Your task to perform on an android device: View all contacts in the phonebook app.
Image 0: 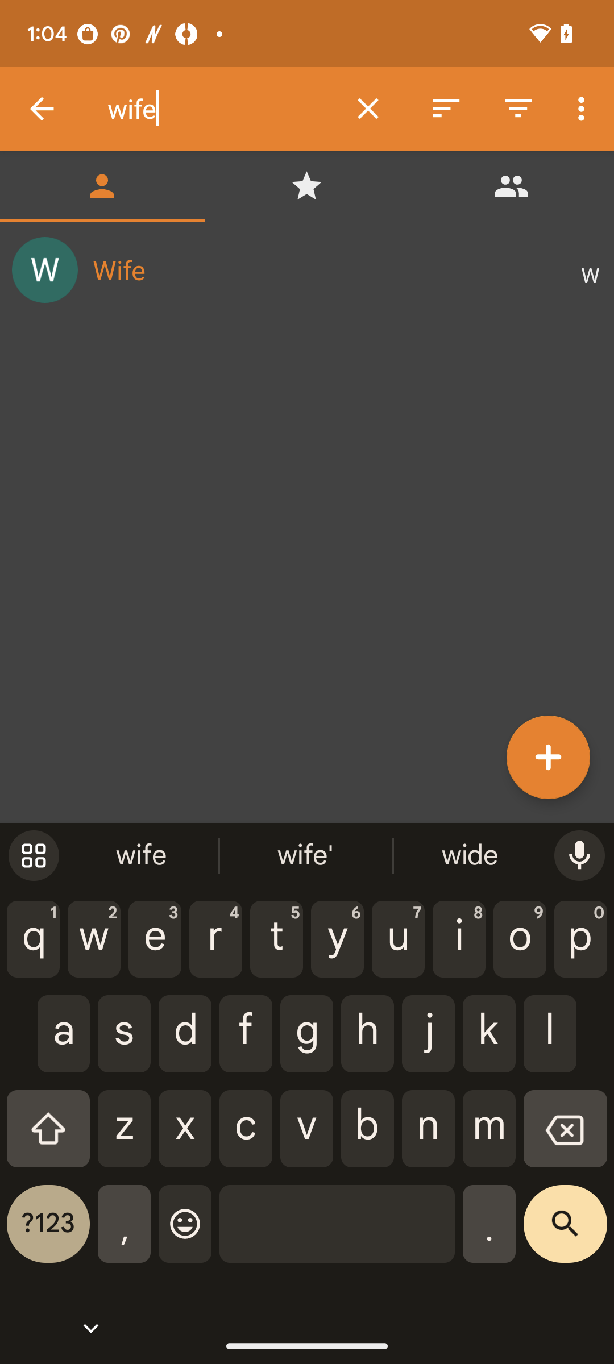
Click on the back button.
Step 0: click (42, 109)
Image 1: 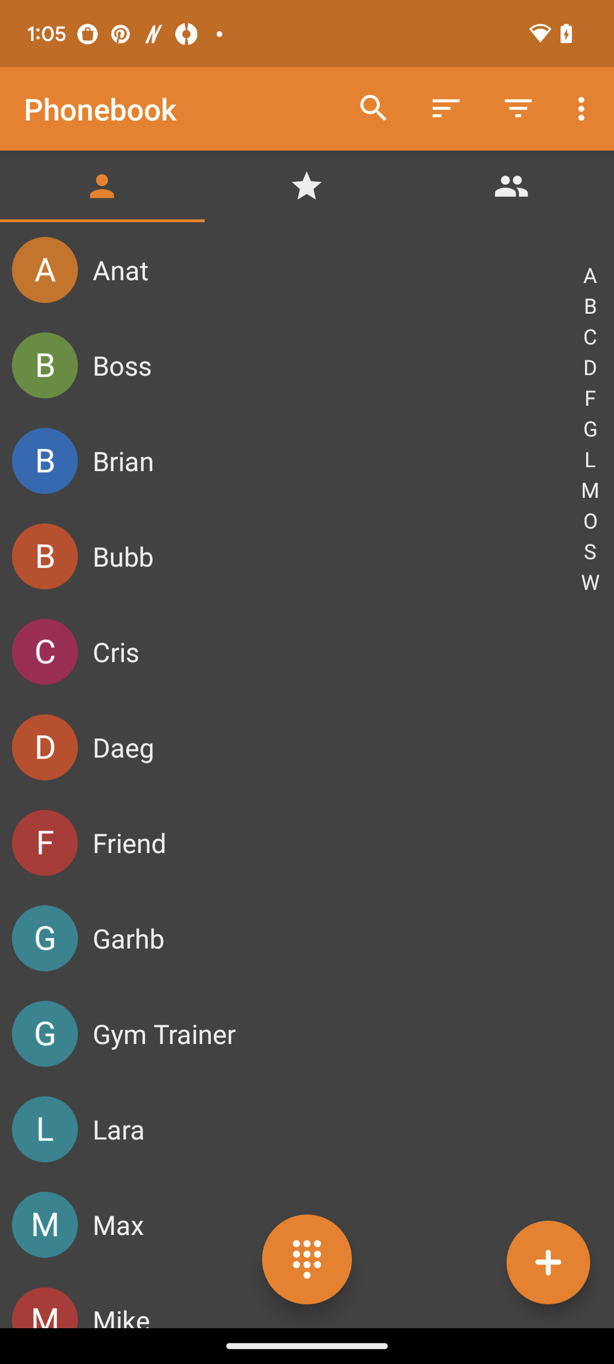
Swipe down to view all the contact.
Step 1: scroll down